Your task to perform on an android device: I want to focus on upcoming promotional events, therefore I'll search for an event called birthday party.
Image 0: 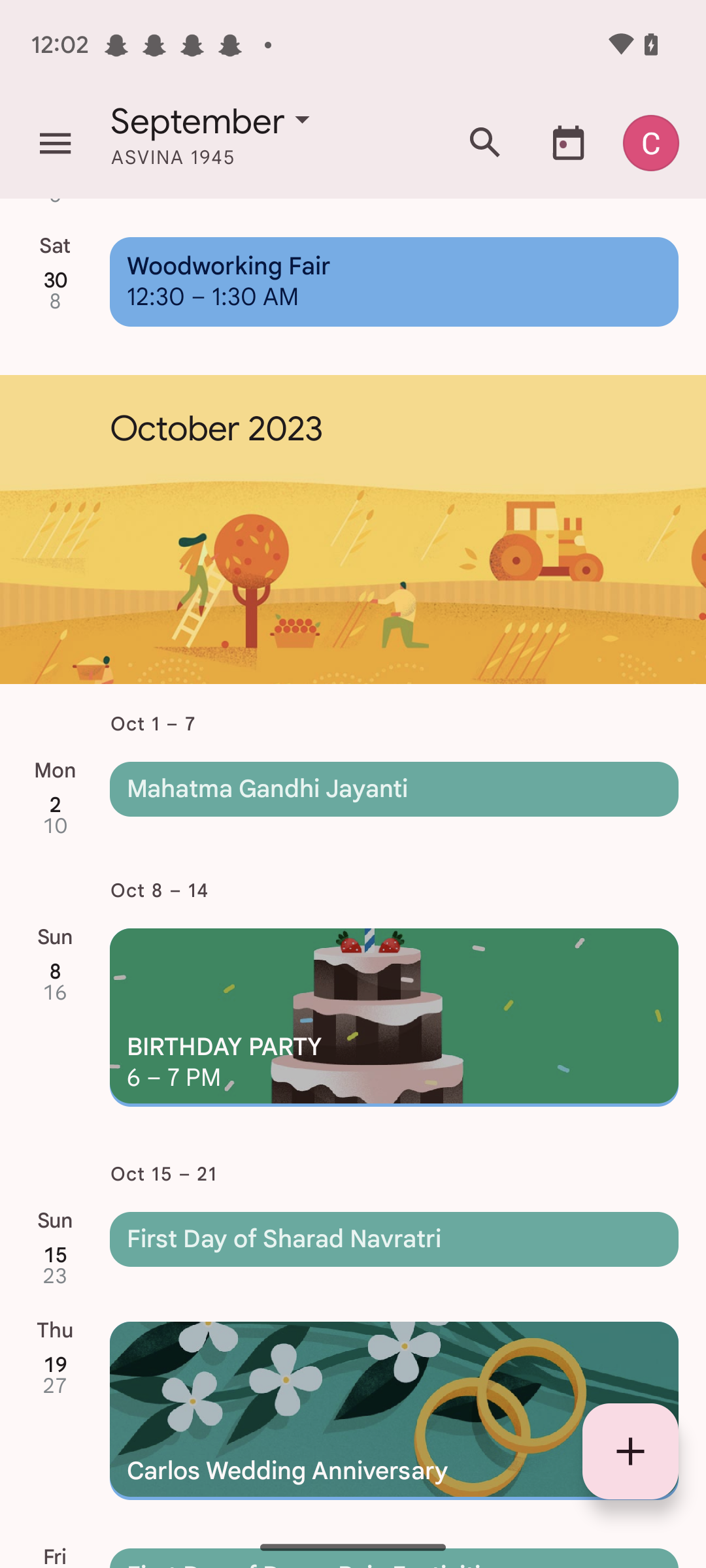
Click on the search icon at the top of the screen.
Step 0: click (485, 142)
Image 1: 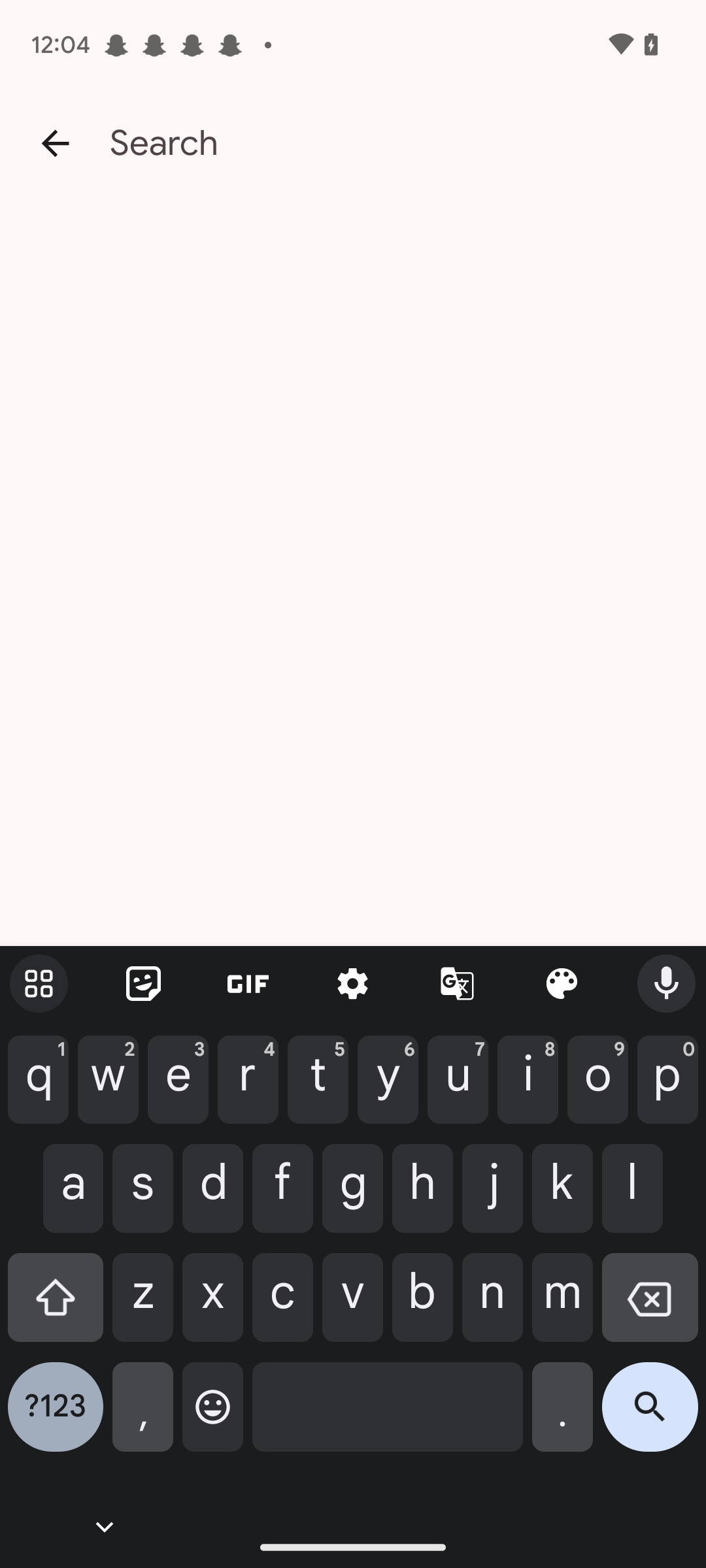
Type the birthday party in the search bar.
Step 1: type "birthday party"
Image 2: 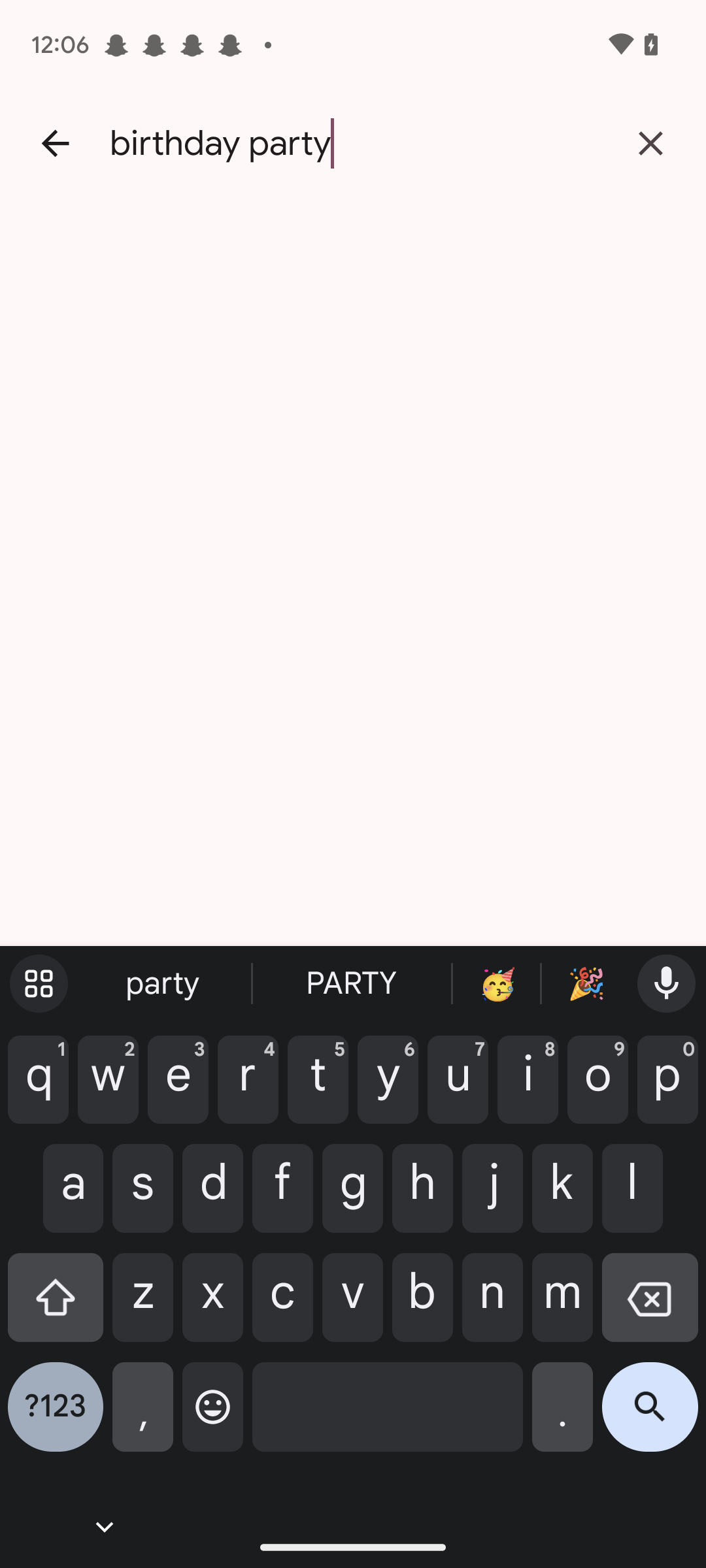
Click on the search icon on the keyboard.
Step 2: click (650, 1417)